Your task to perform on an android device: Open the Frog Weather app, Go to the setting and Enable all notification
Image 0: 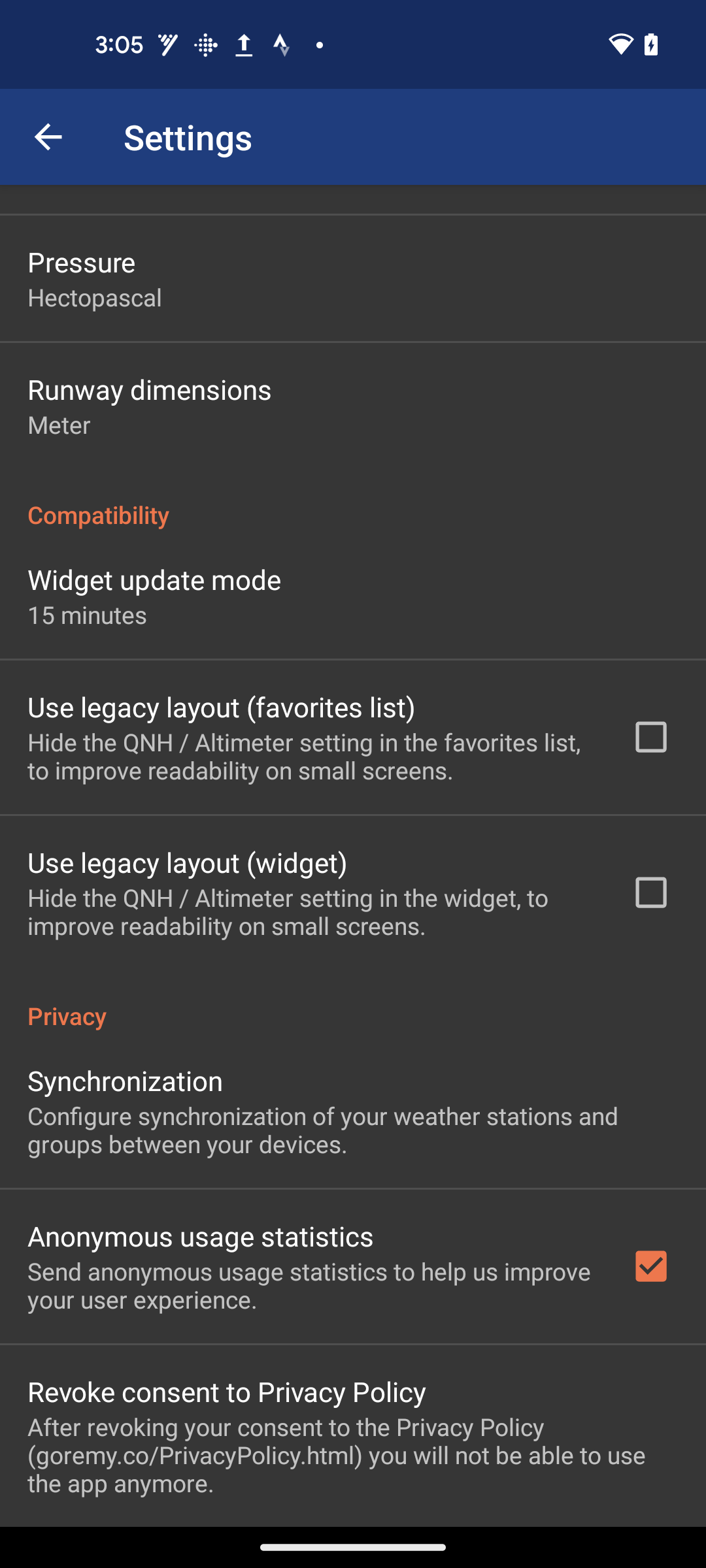
Open the Frog Weather app
Step 0: open app "Frog Weather"
Image 1: 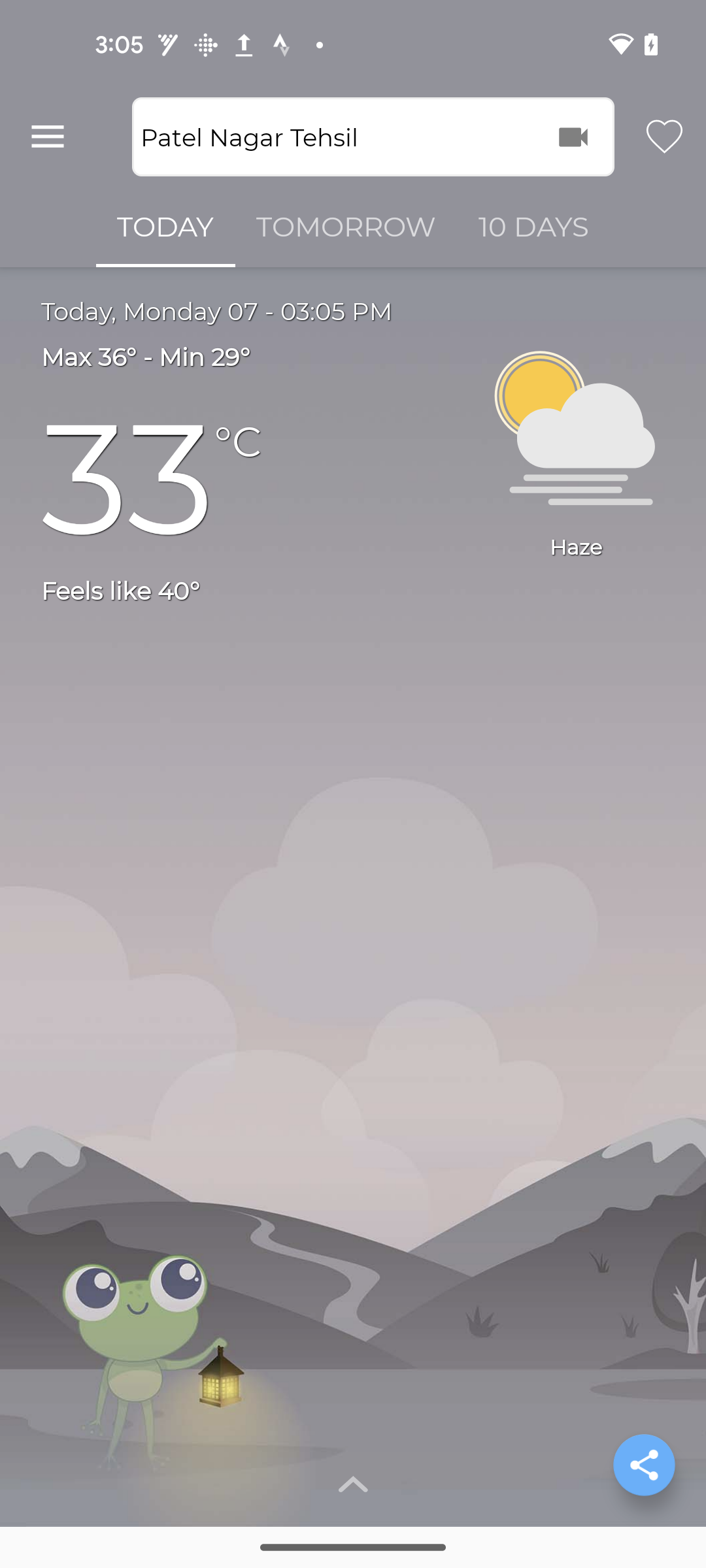
Click on the Menu icon at the top left corner of the screen
Step 1: click (48, 137)
Image 2: 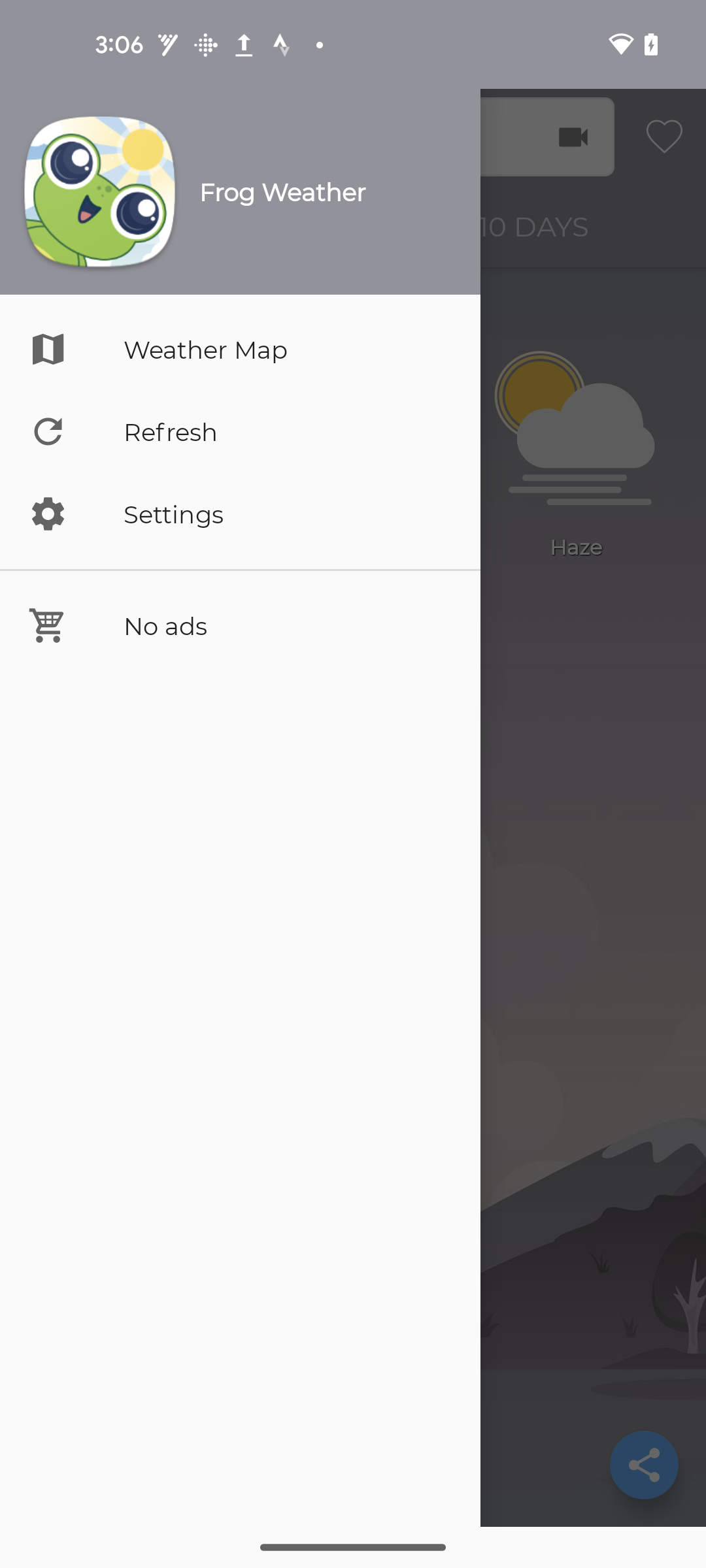
Click on the Settings tab
Step 2: click (240, 514)
Image 3: 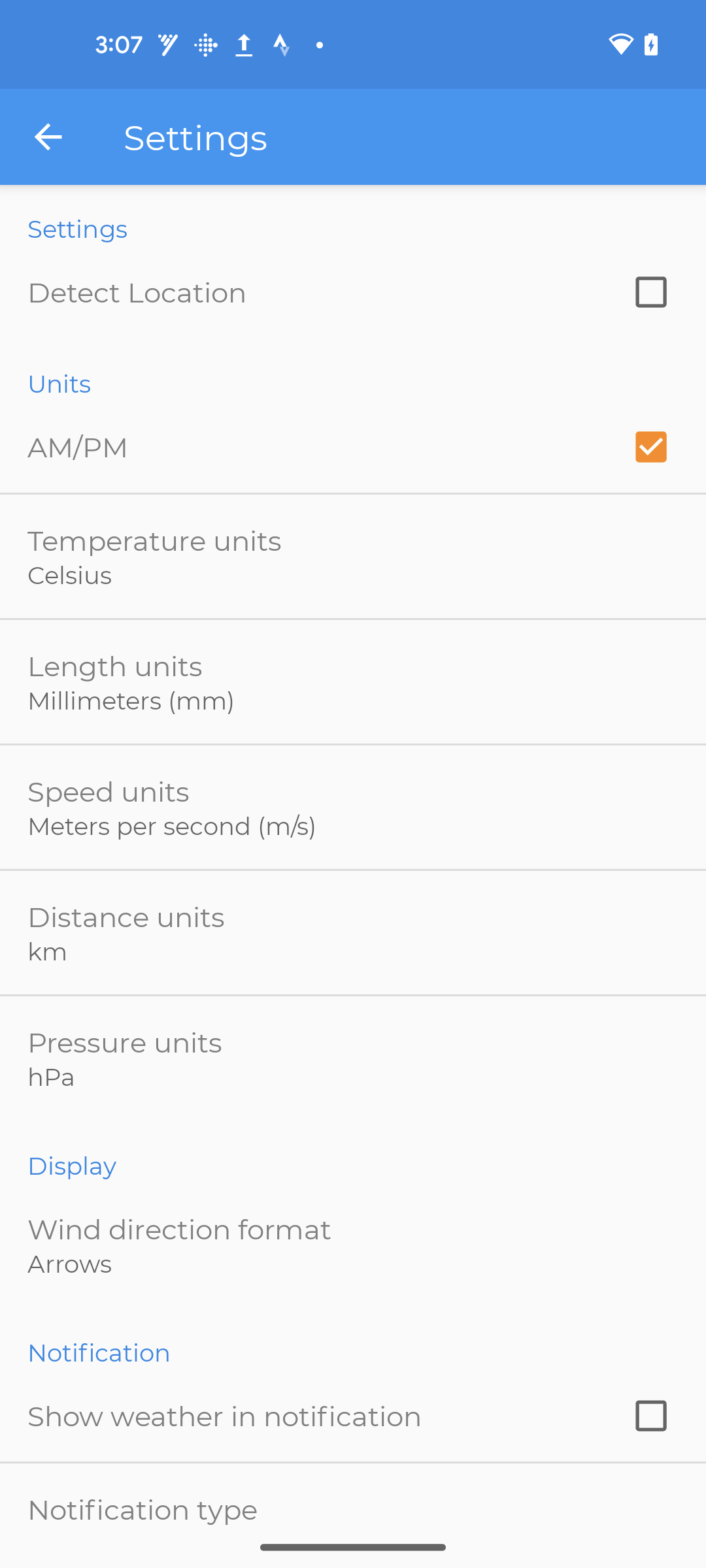
Scroll down to go to Notification tab
Step 3: scroll down
Image 4: 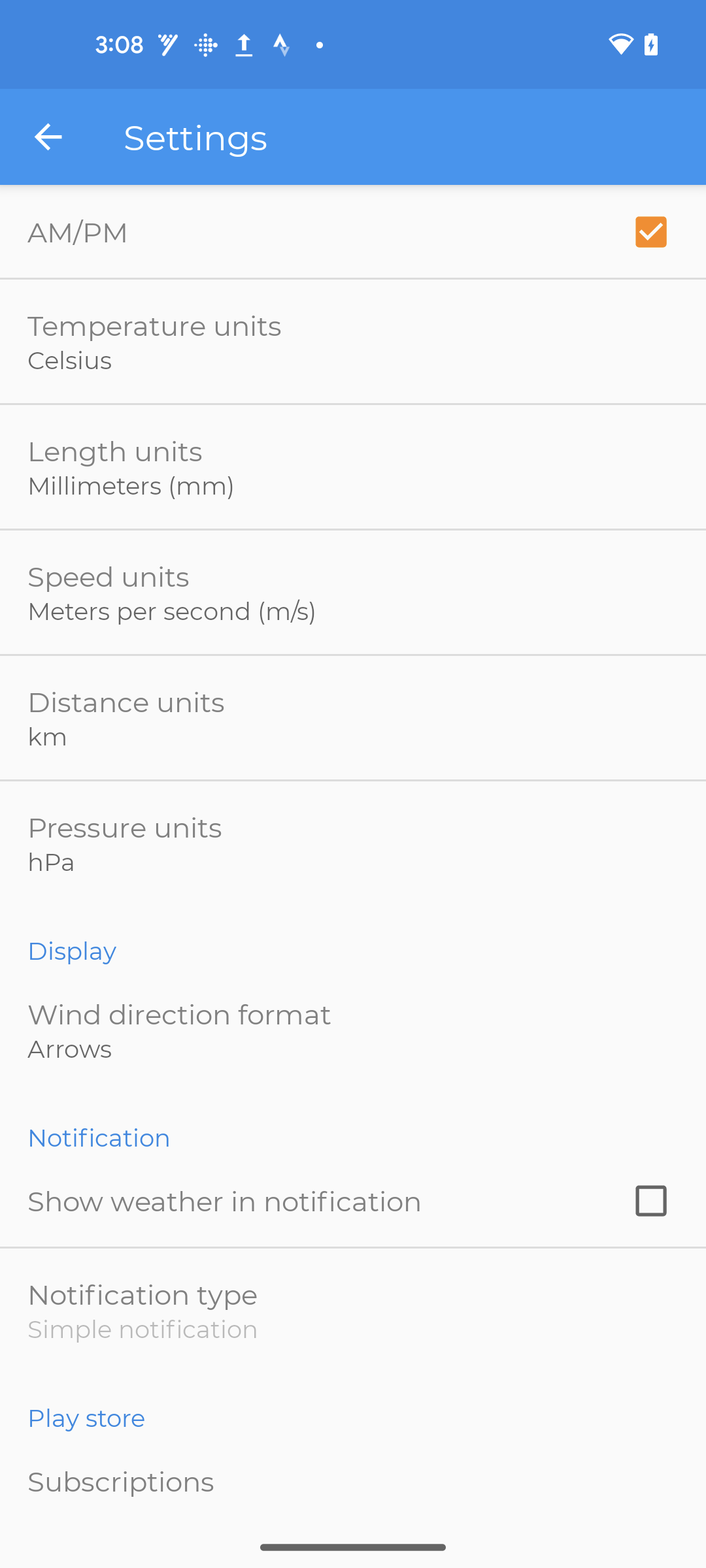
Click on check box in the Snow weather in notification
Step 4: click (648, 1198)
Image 5: 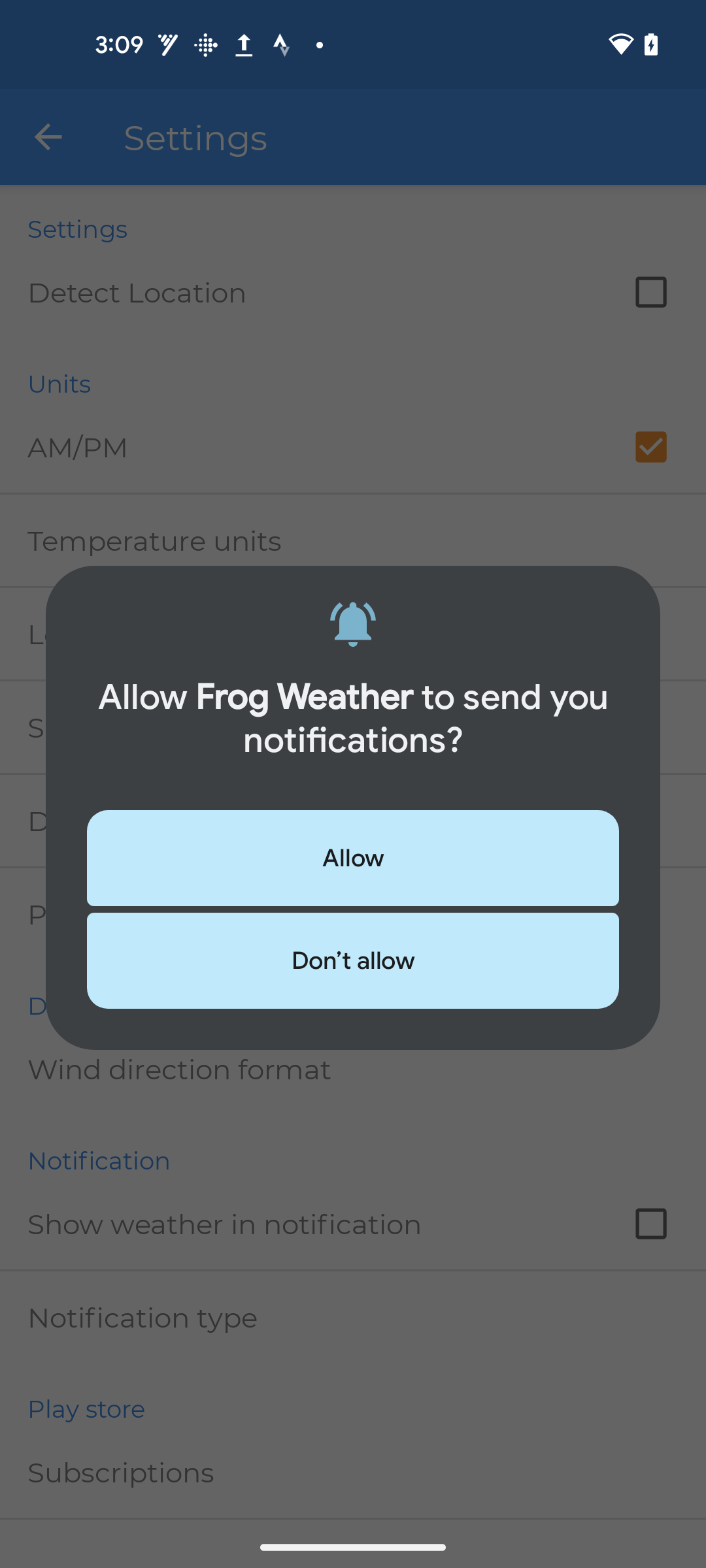
Click on the Allow button
Step 5: click (353, 858)
Image 6: 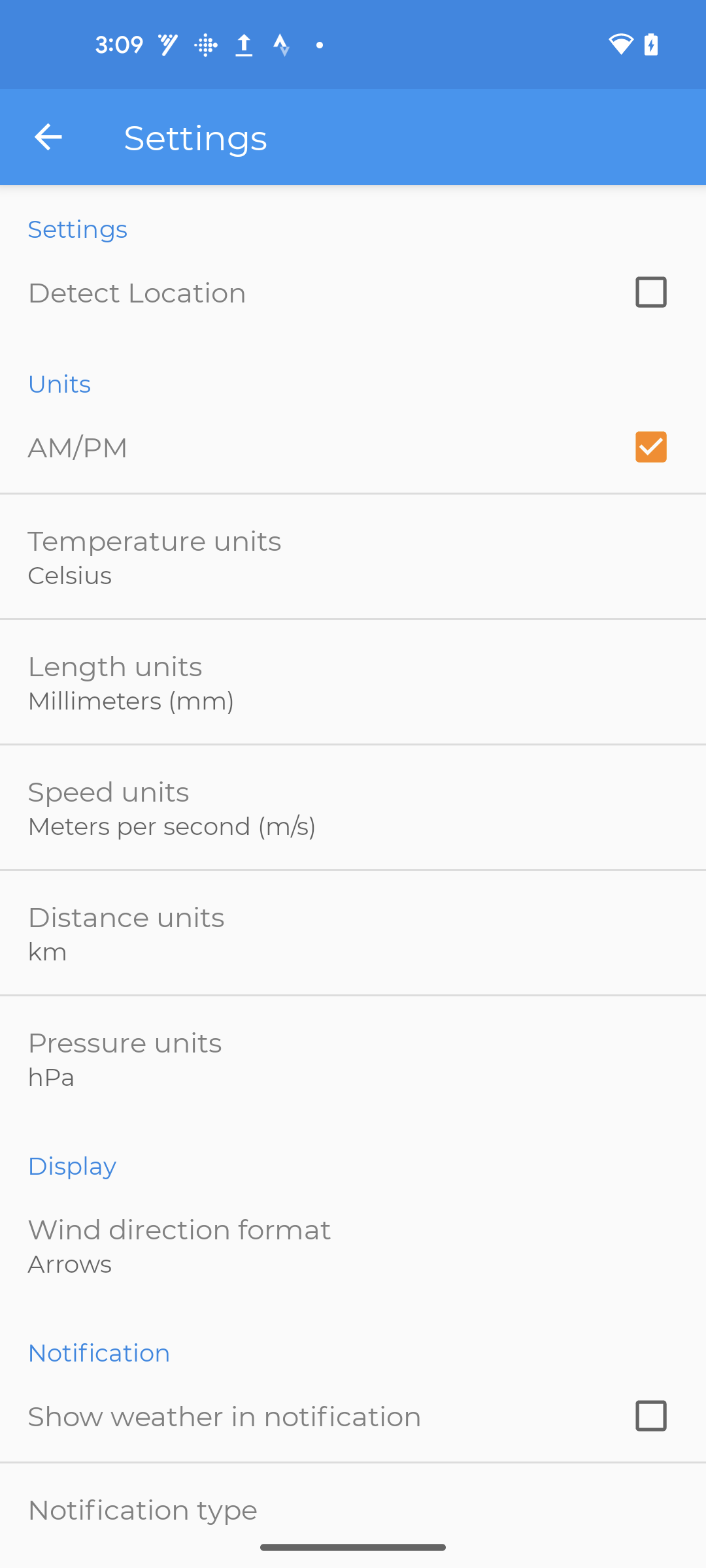
Click on the Snow weather in notification box
Step 6: click (647, 1408)
Image 7: 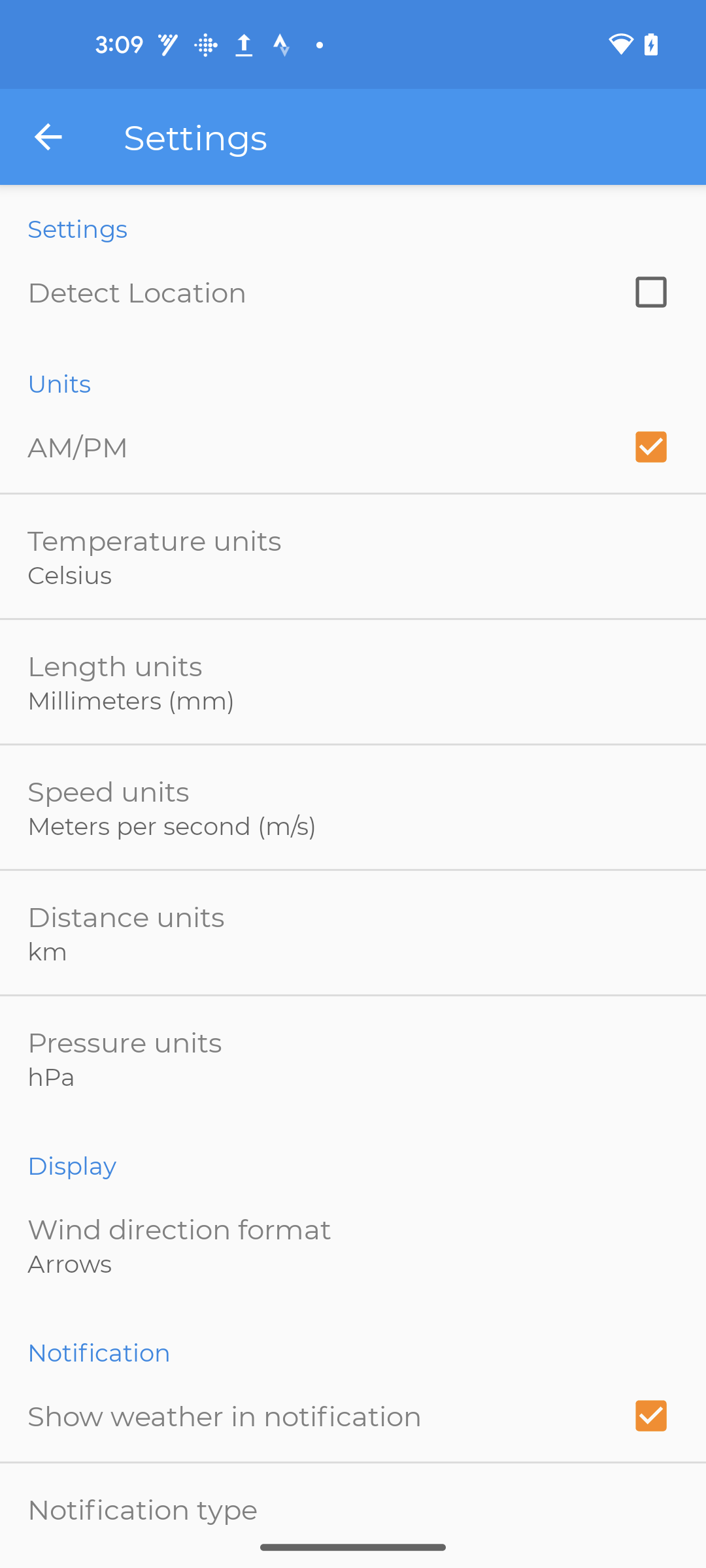
Click on the Notification type
Step 7: click (353, 1494)